Your task to perform on an android device: Search for my favorite book, "Copy of the Queen's Gambit Book," in pdf files on the Drive app.
Image 0: 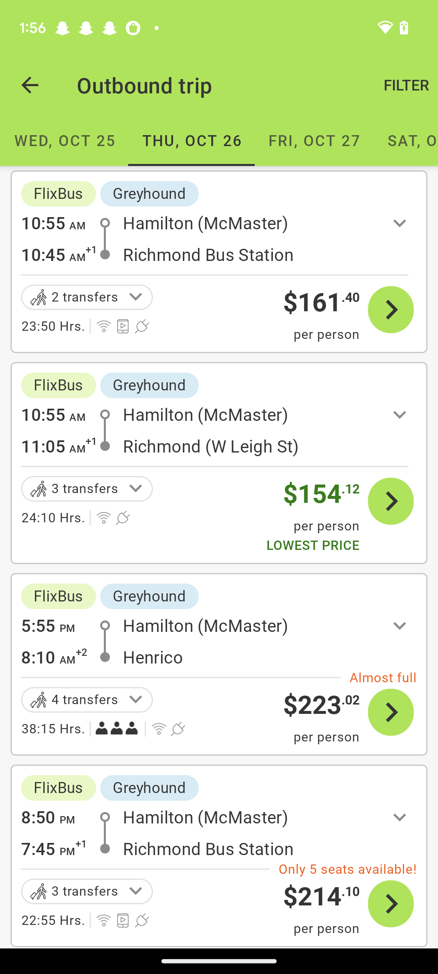
open the Drive app.
Step 0: open app "Drive"
Image 1: 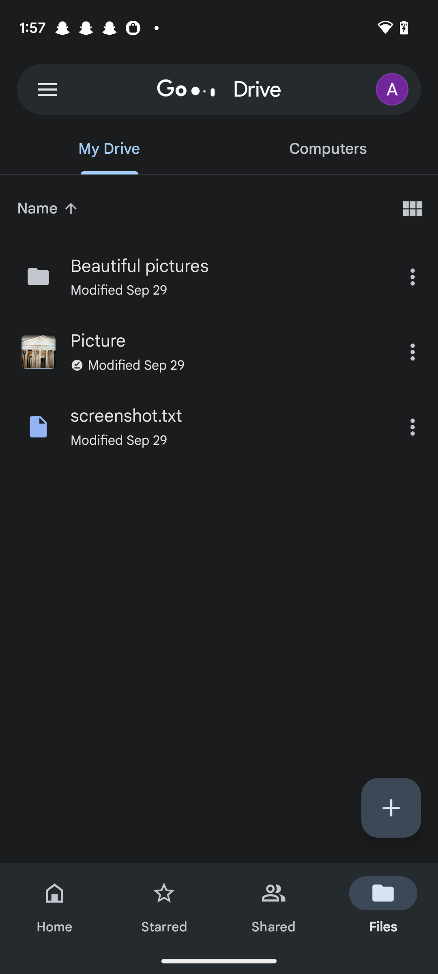
Click on the search box at the top.
Step 1: click (219, 89)
Image 2: 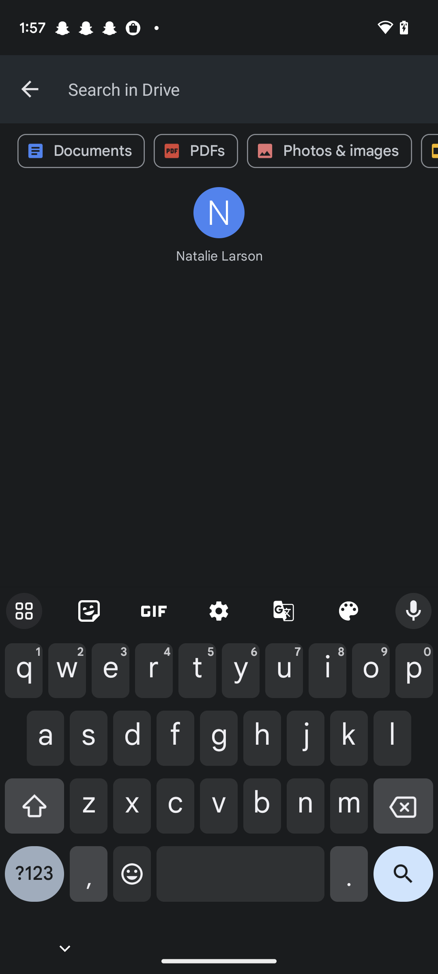
Type "Copy of the Queen's Gambit Book" in the search box at the top.
Step 2: type "Copy of the Queen's Gambit Book"
Image 3: 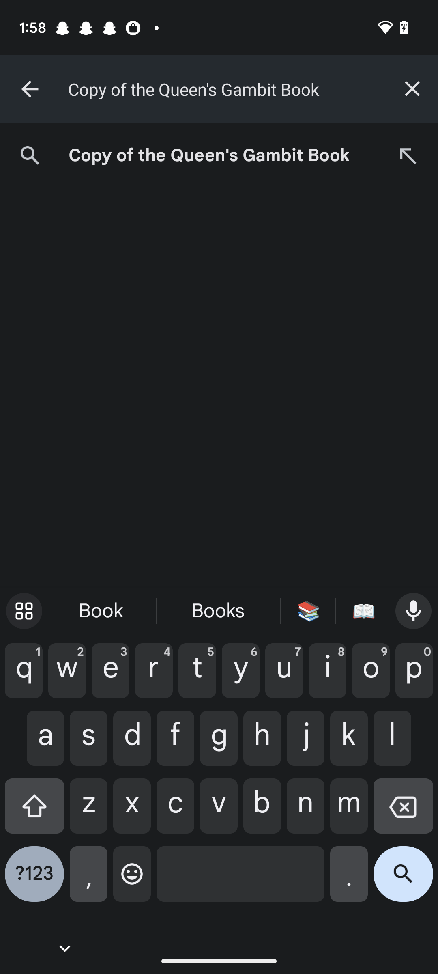
Click on the search icon at the bottom right corner of the Keyboard.
Step 3: click (403, 880)